Your task to perform on an android device: View the Hair Dryer reviews on the Myntra app.
Image 0: 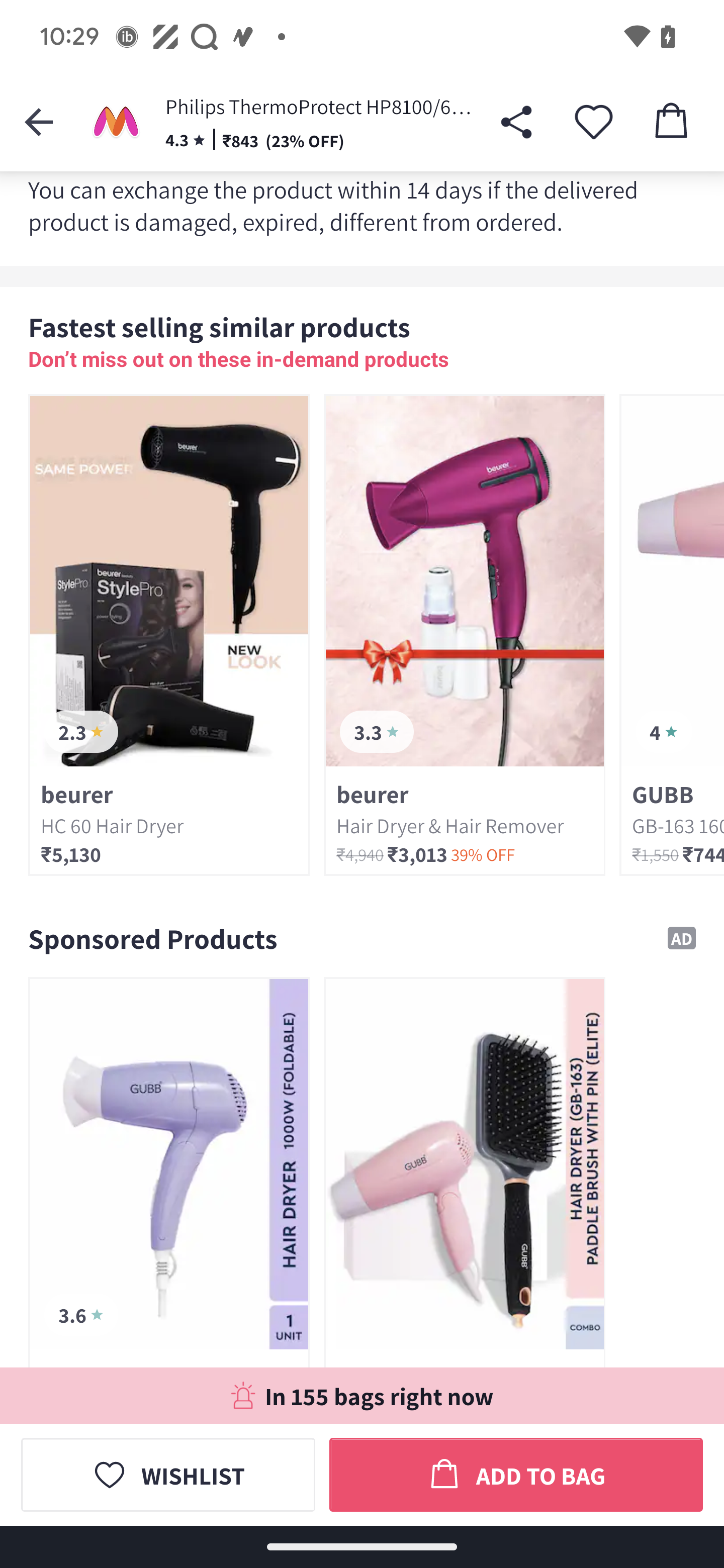
Swipe up on the screen to view the rating and review
Step 0: scroll down
Image 1: 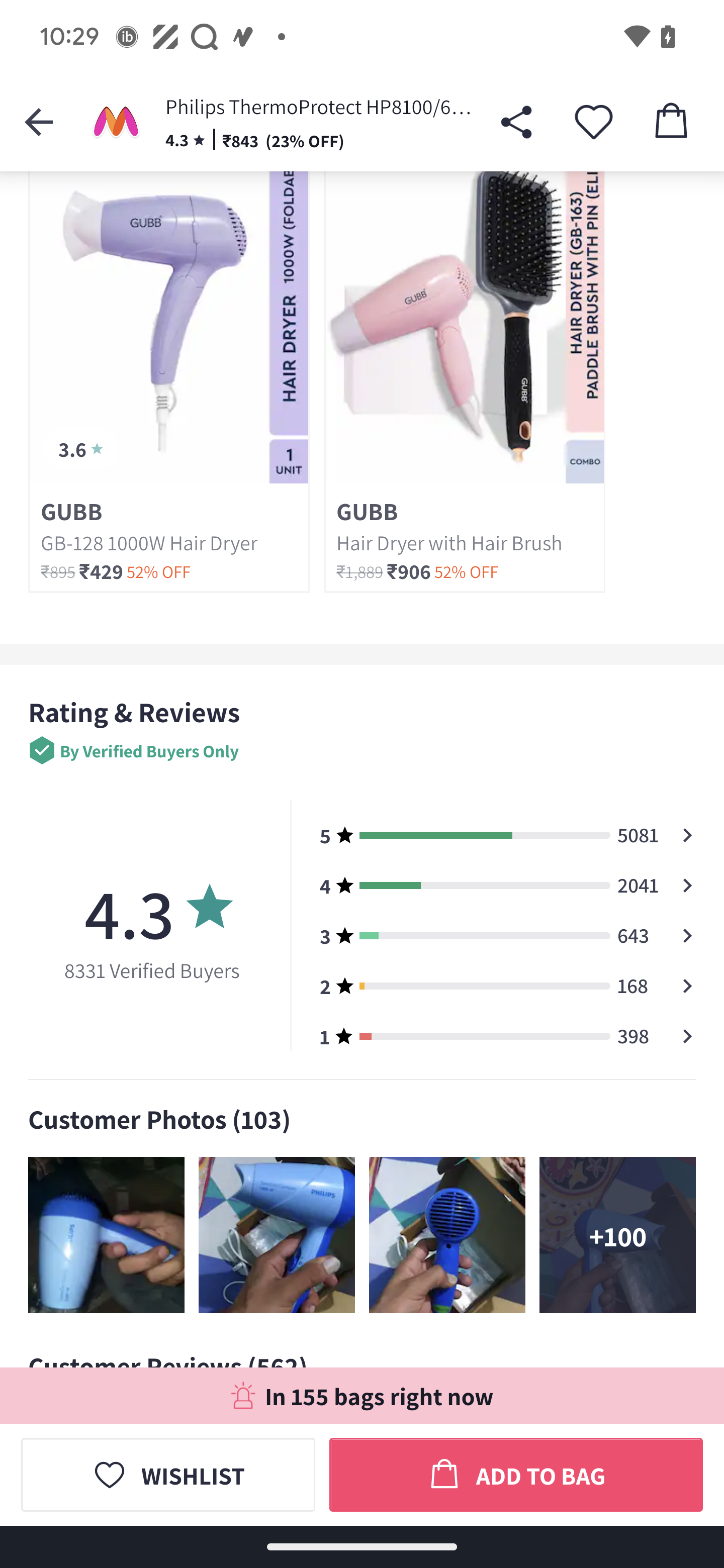
Swipe up on the screen to view the rating and review
Step 1: scroll down